Your task to perform on an android device: I want to use the Duolingo app to learn Spanish
Image 0: 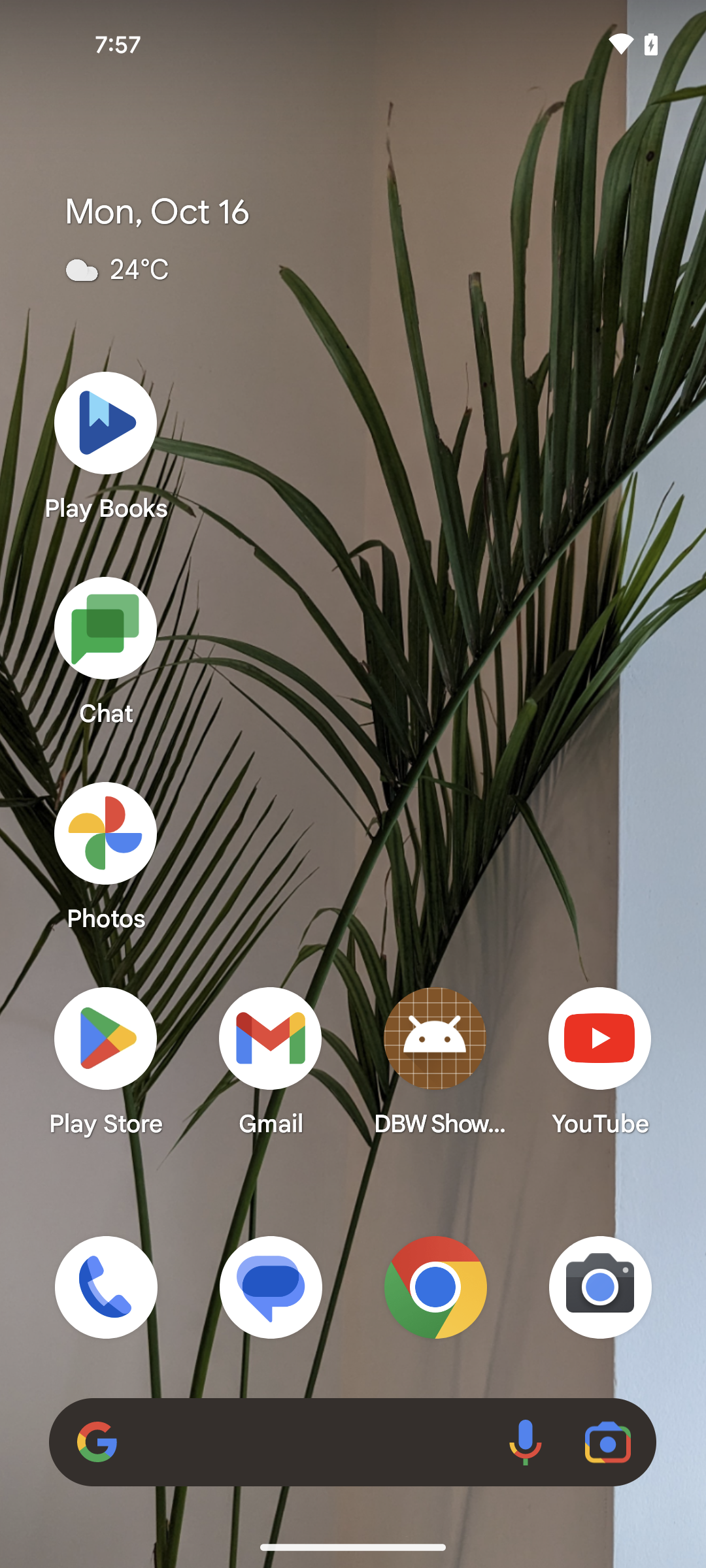
Open the Duolingo app
Step 0: open app "Duolingo"
Image 1: 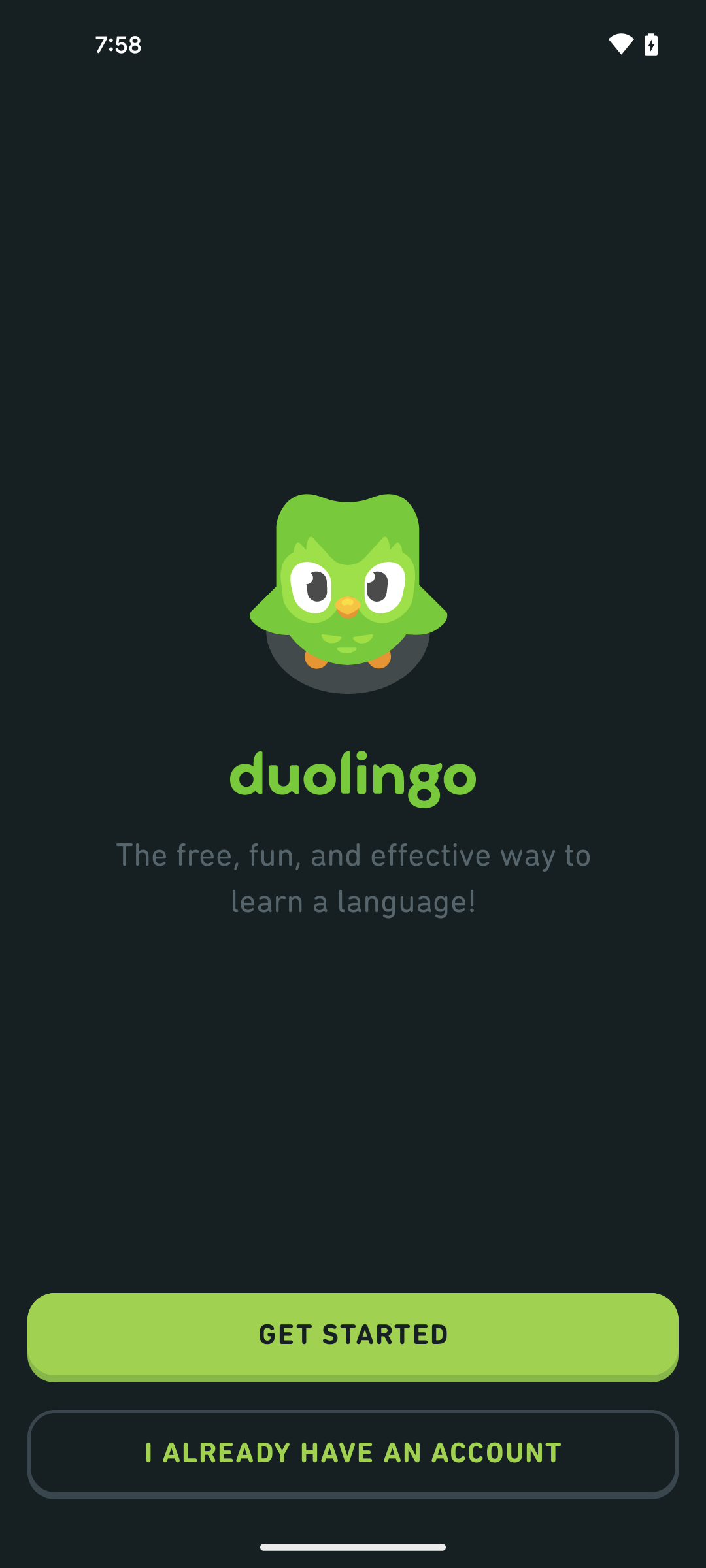
Tap on the get started button
Step 1: click (353, 1337)
Image 3: 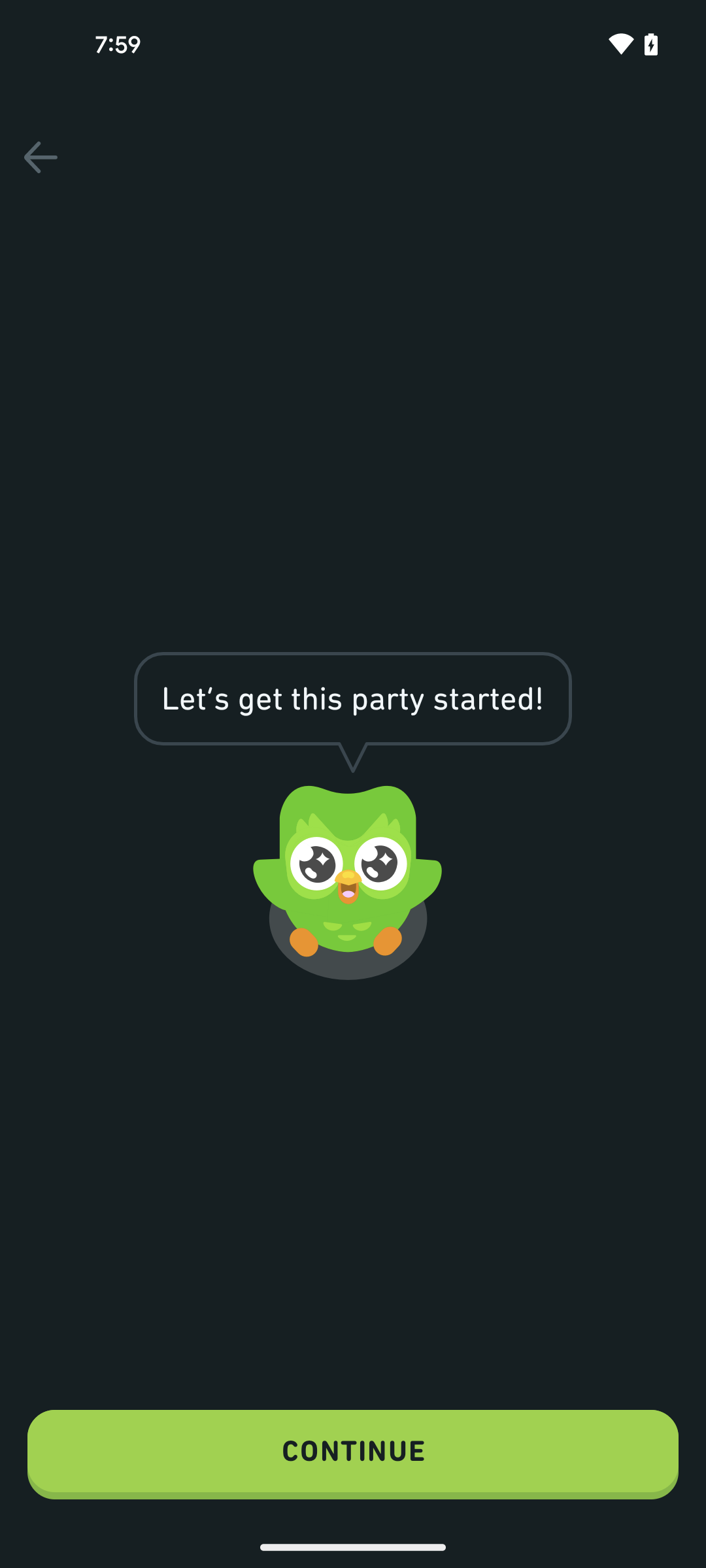
Tap on the continue button
Step 3: click (353, 1454)
Image 4: 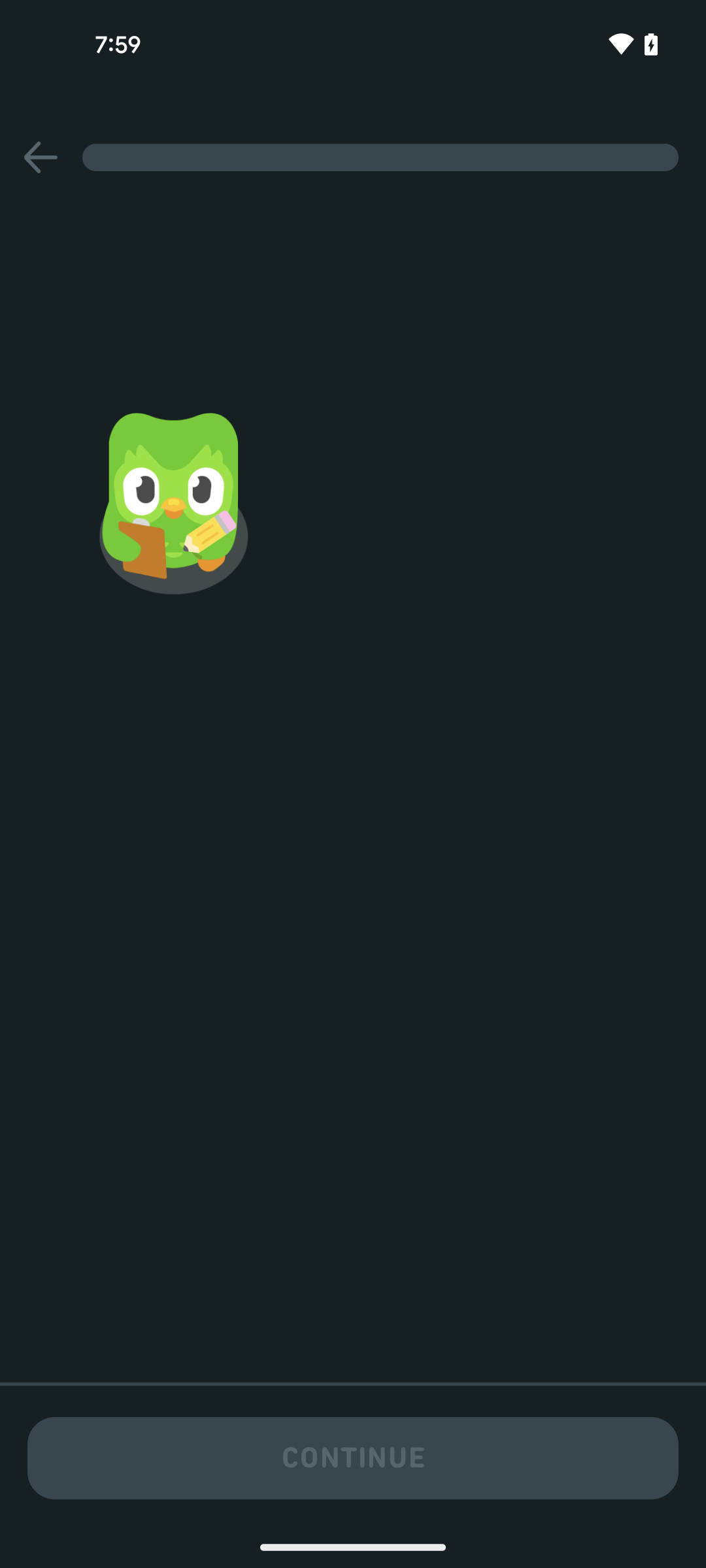
Tap on the continue button
Step 4: wait
Image 5: 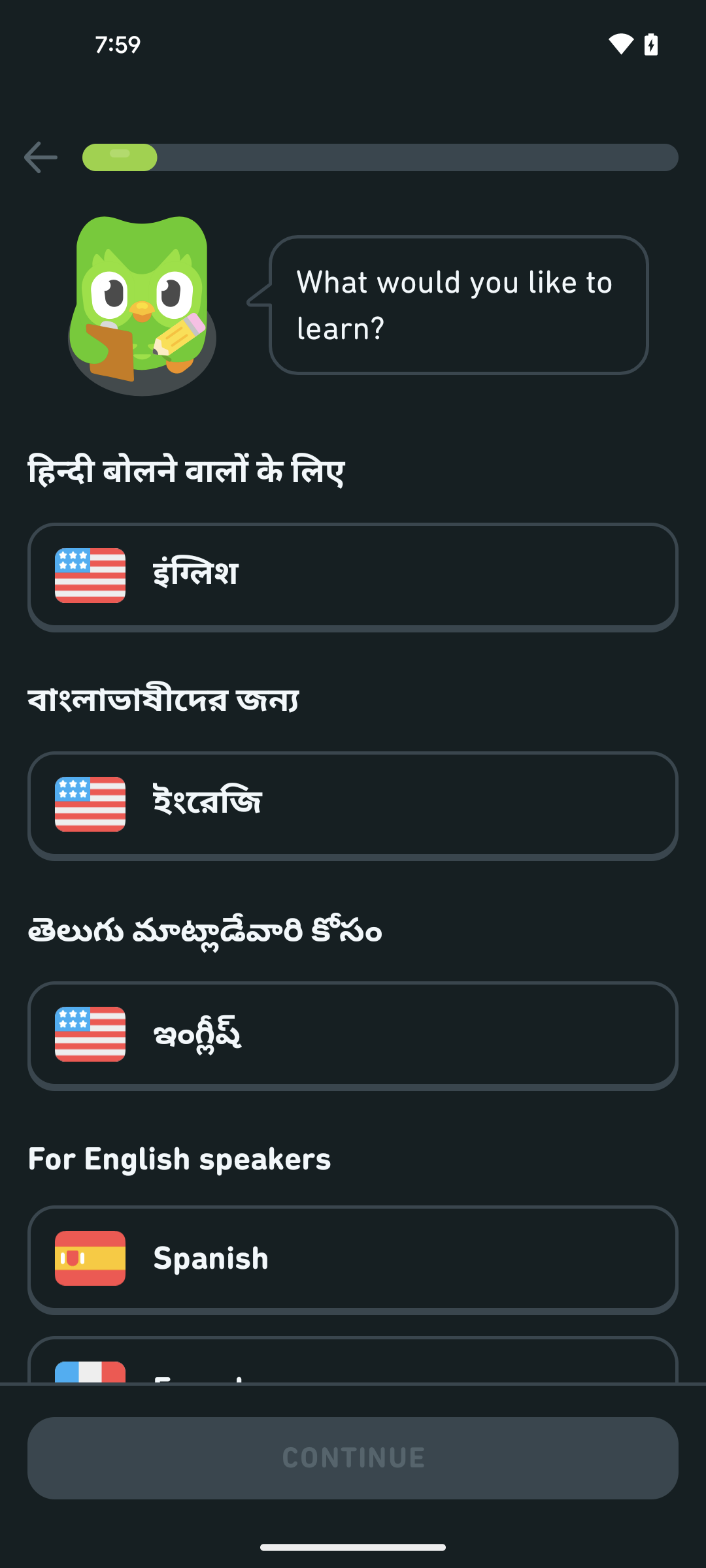
Select the Spanish language
Step 5: click (388, 1258)
Image 6: 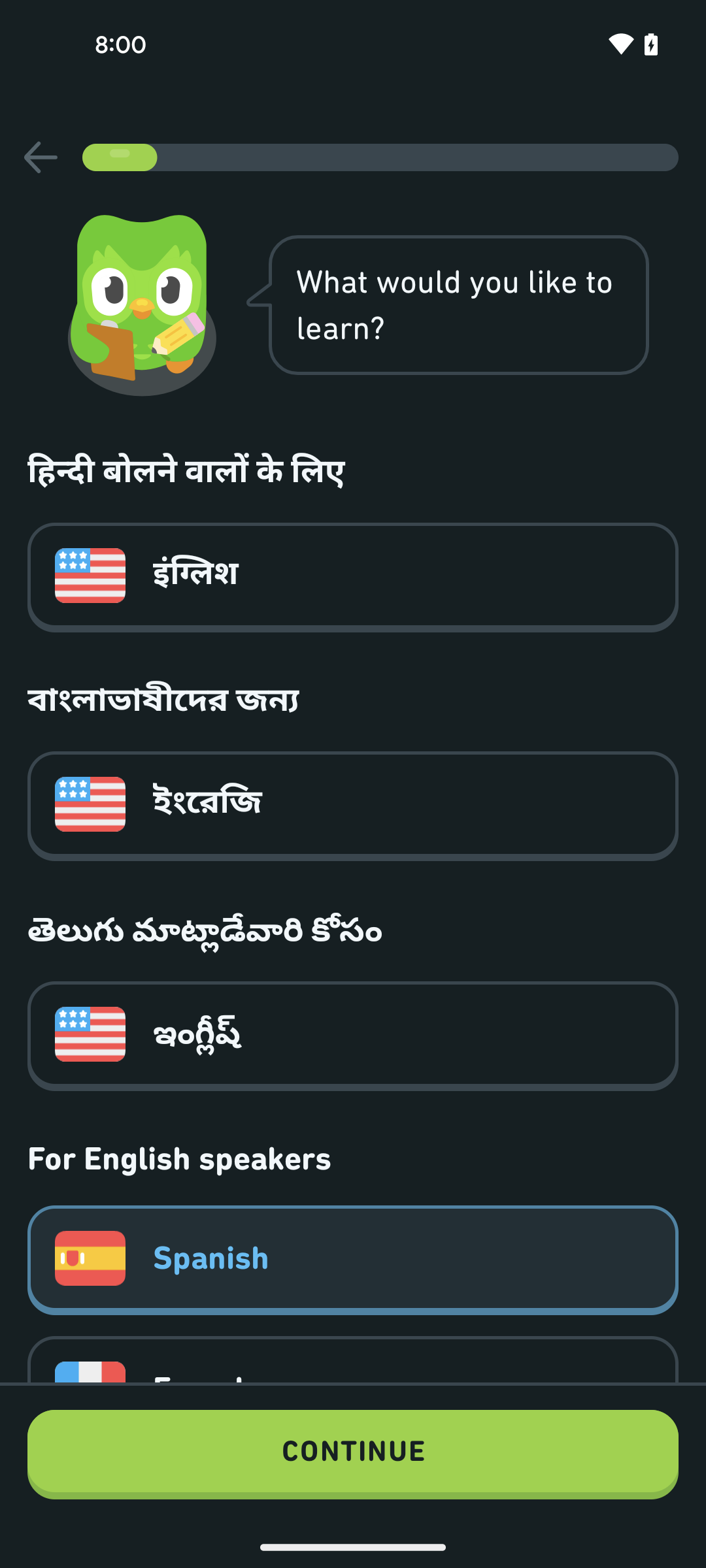
Tap on the continue button
Step 6: click (353, 1454)